Your task to perform on an android device: I want to view the NIKE brand sports shoes and view the price and features
Image 0: 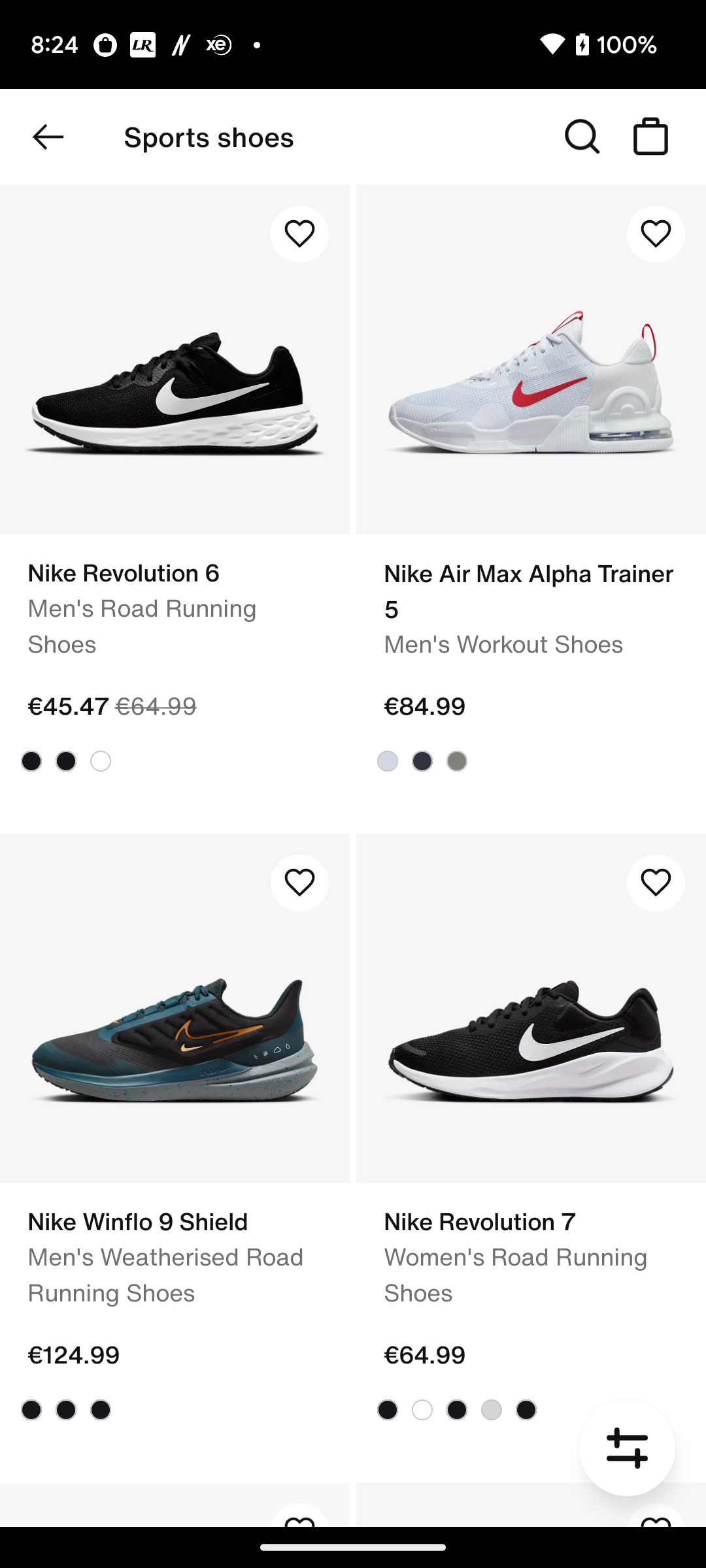
Click on the first shoes
Step 0: click (247, 417)
Image 1: 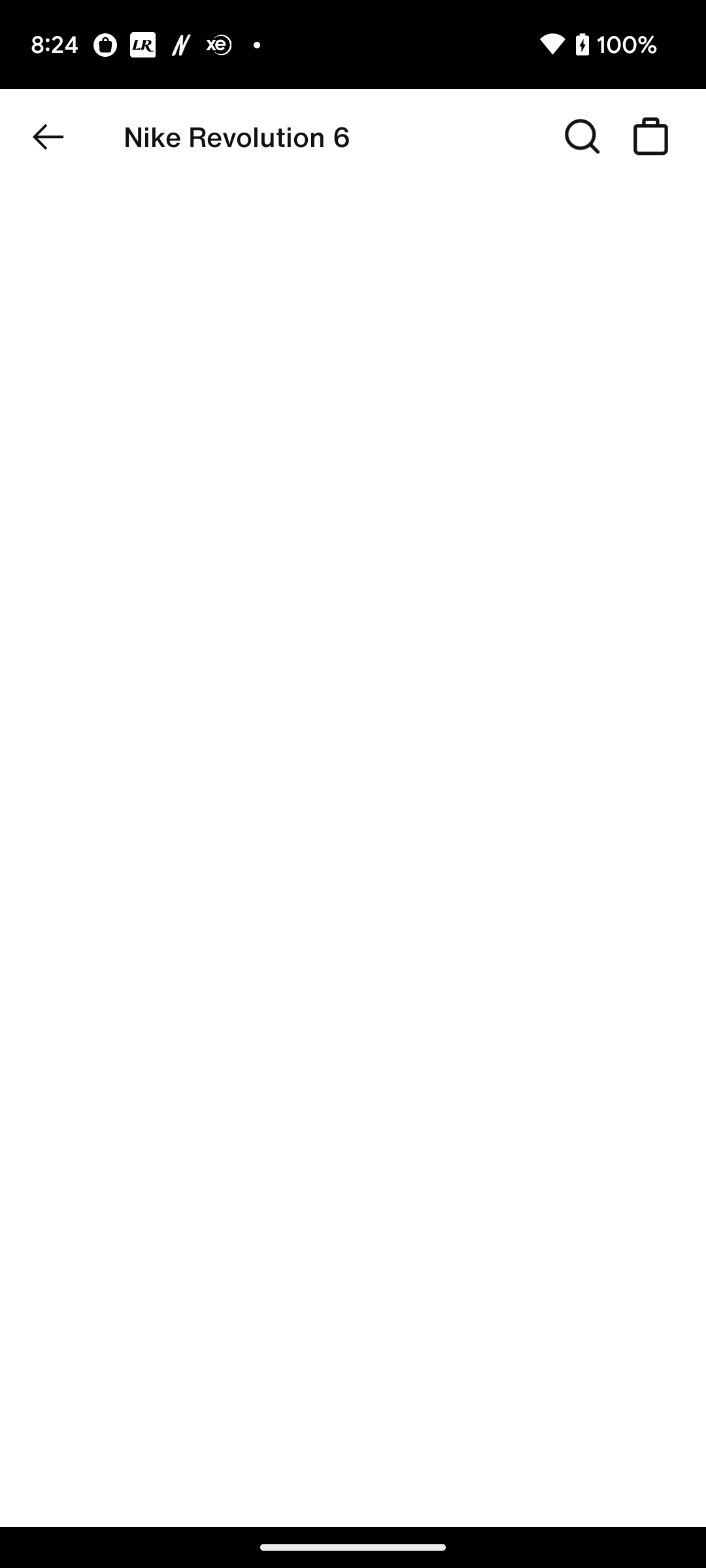
Click on the first shoes
Step 1: wait
Image 2: 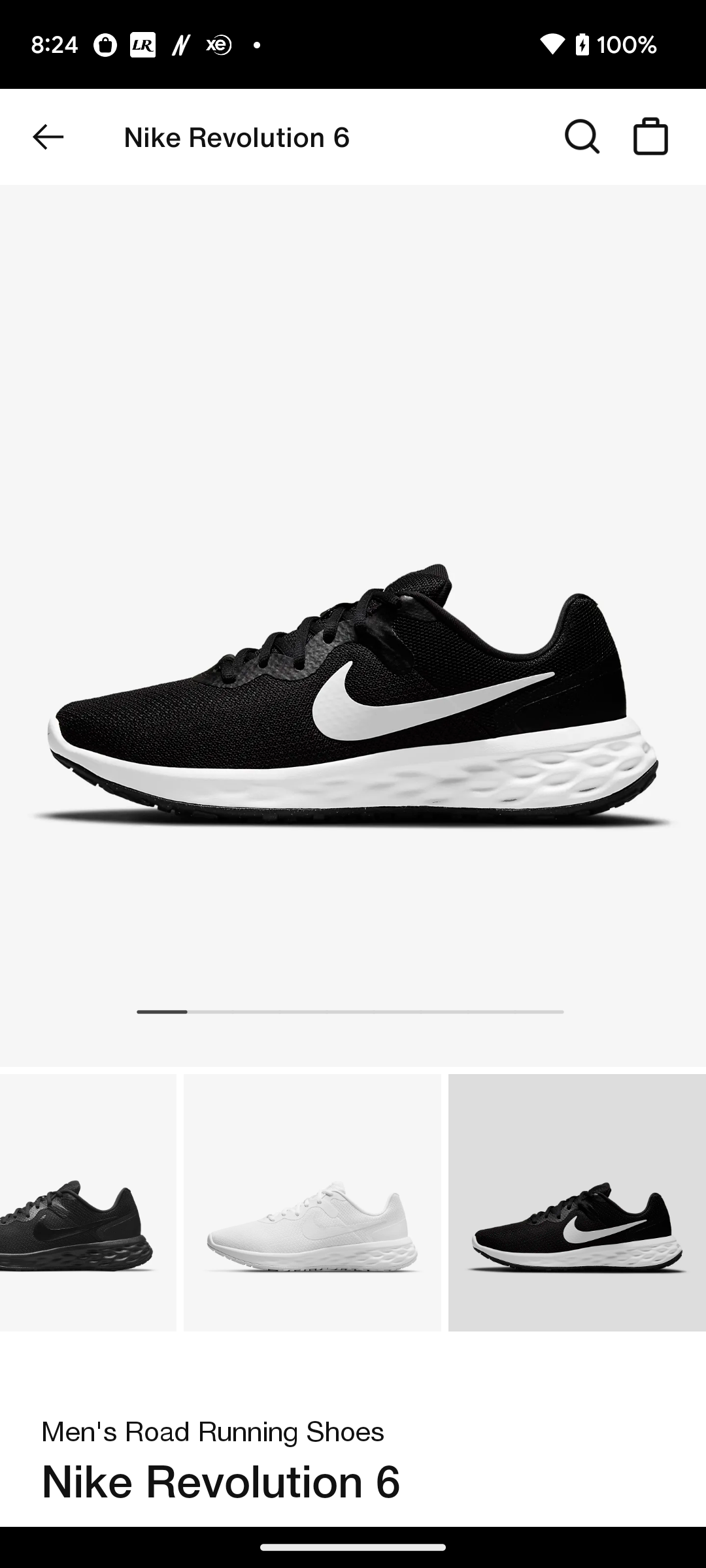
Scroll up to view the price 
Step 2: scroll down
Image 3: 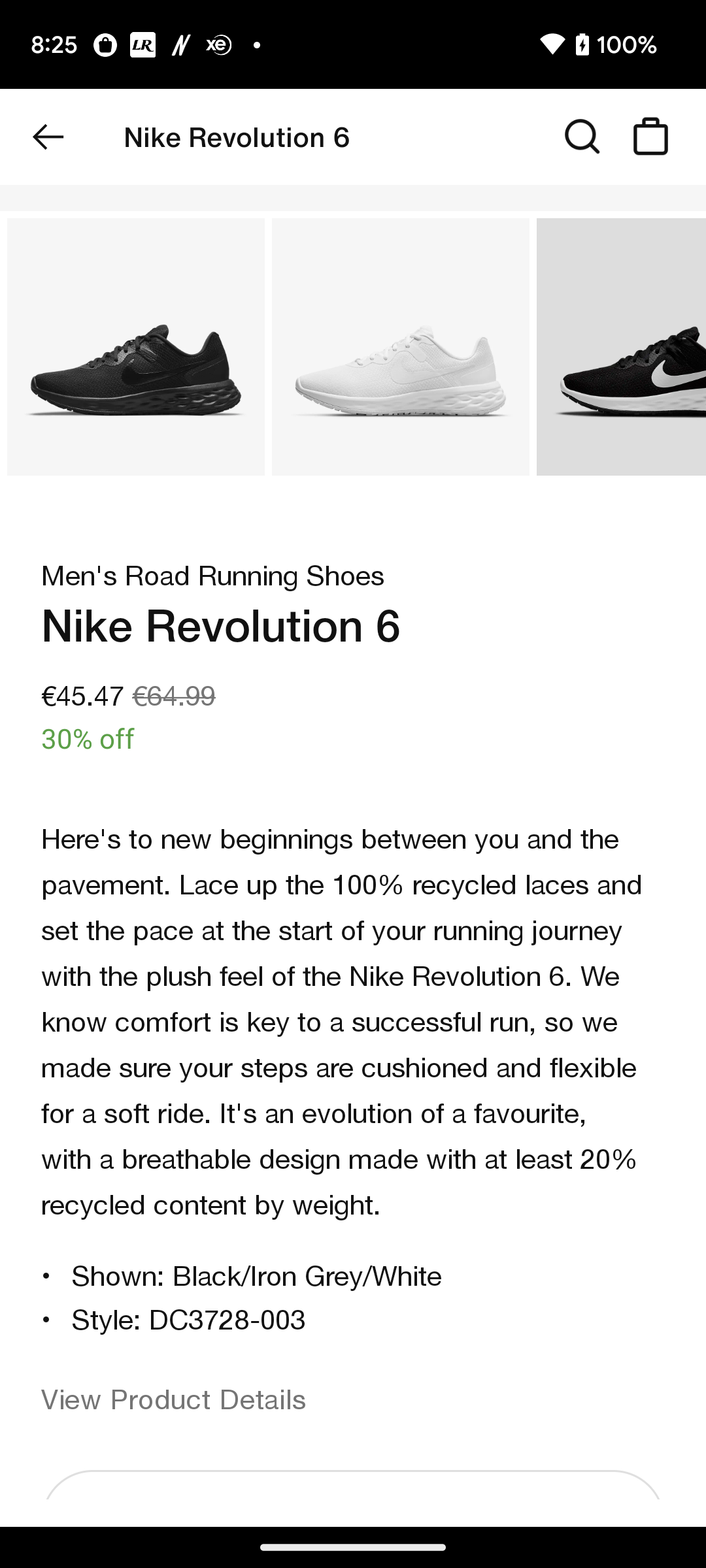
Scroll up to view the price 
Step 3: scroll down